Your task to perform on an android device: Search for Terabox quick startup guide on the Terabox app because I have to review how it works.
Image 0: 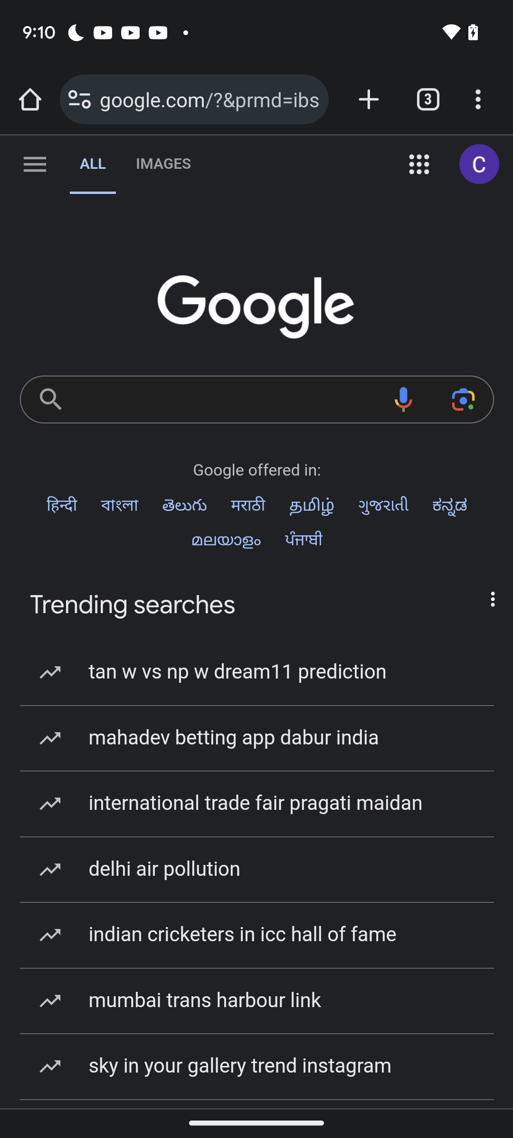
Open Terabox app
Step 0: open app "TeraBox"
Image 1: 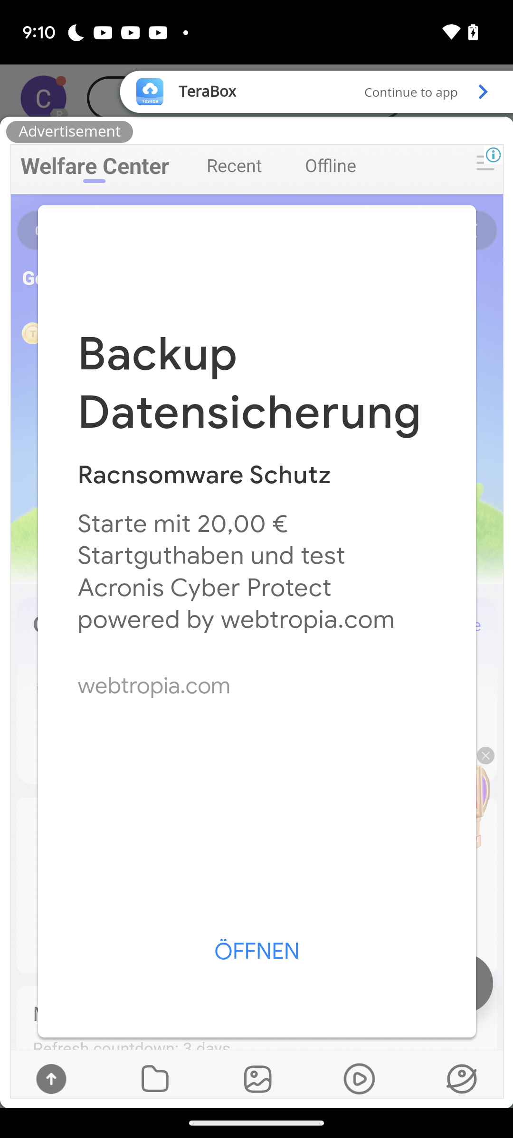
Open Terabox app
Step 1: wait
Image 2: 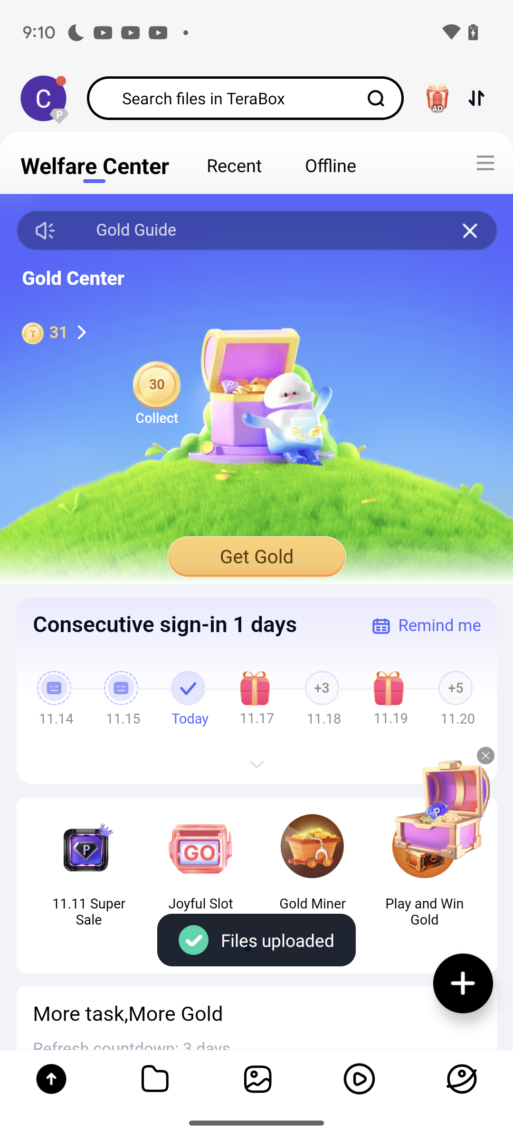
Click on the search bar at the top of the screen
Step 2: click (203, 98)
Image 3: 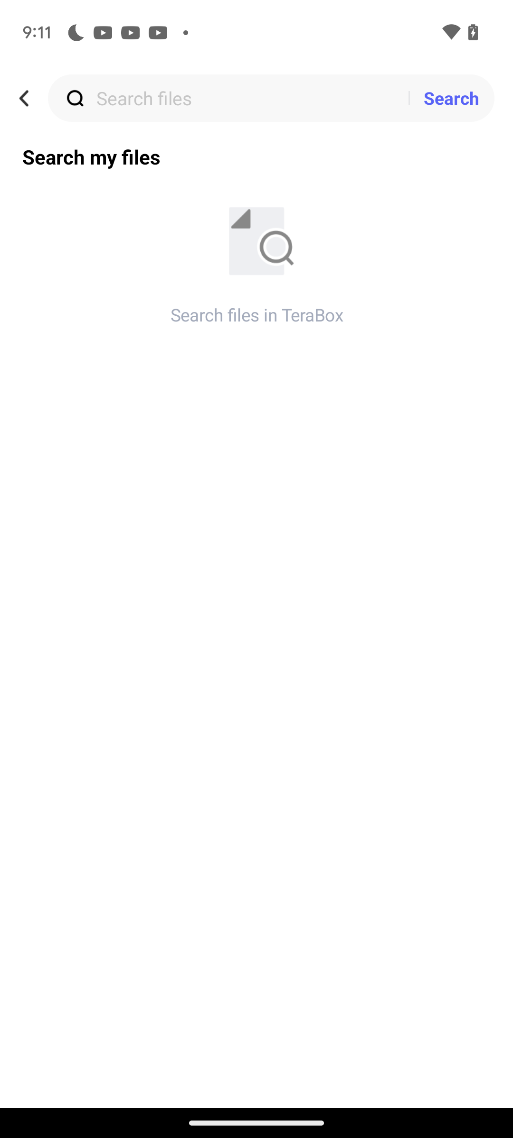
Enter Terabox Quick startup guide in the textbox
Step 3: wait